Your task to perform on an android device: Go to the sidechef app and open About sidechef section then contact us 
Image 0: 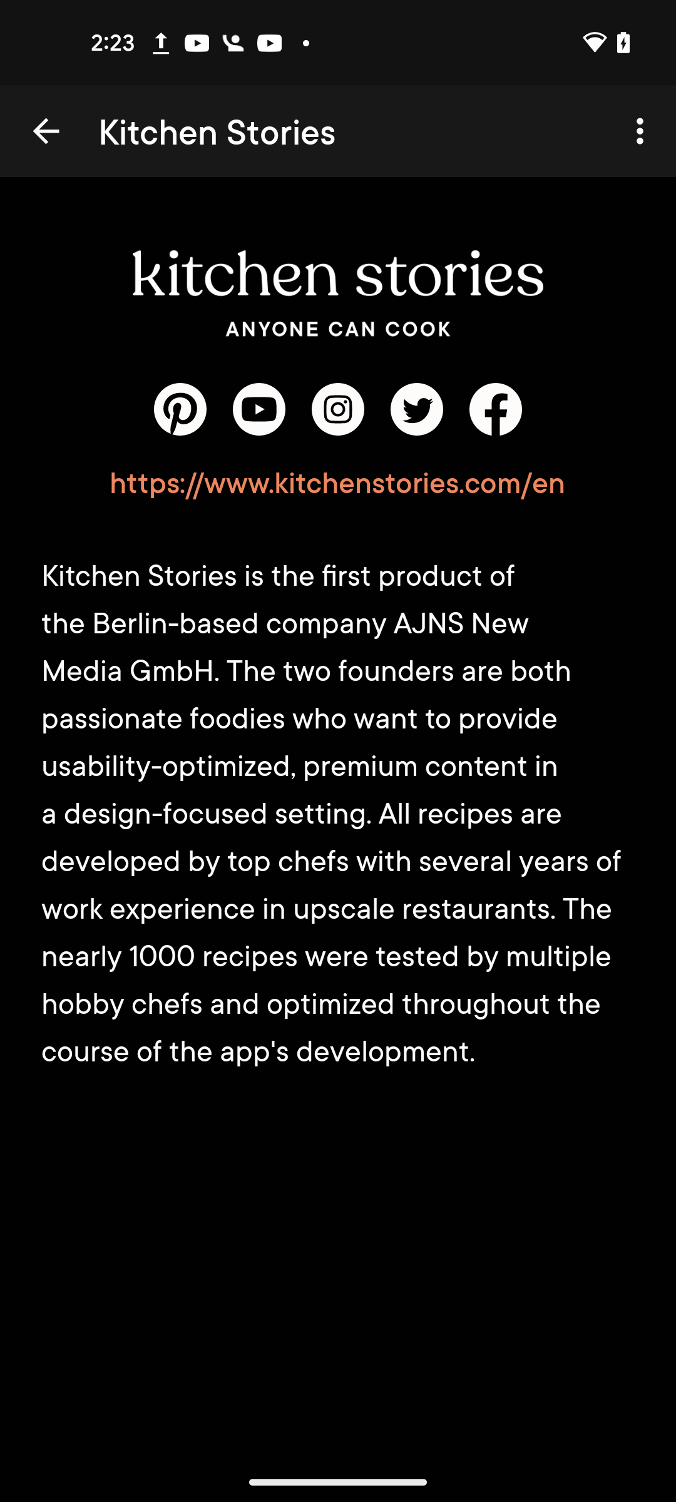
open sidechef app
Step 0: open app "SideChef"
Image 1: 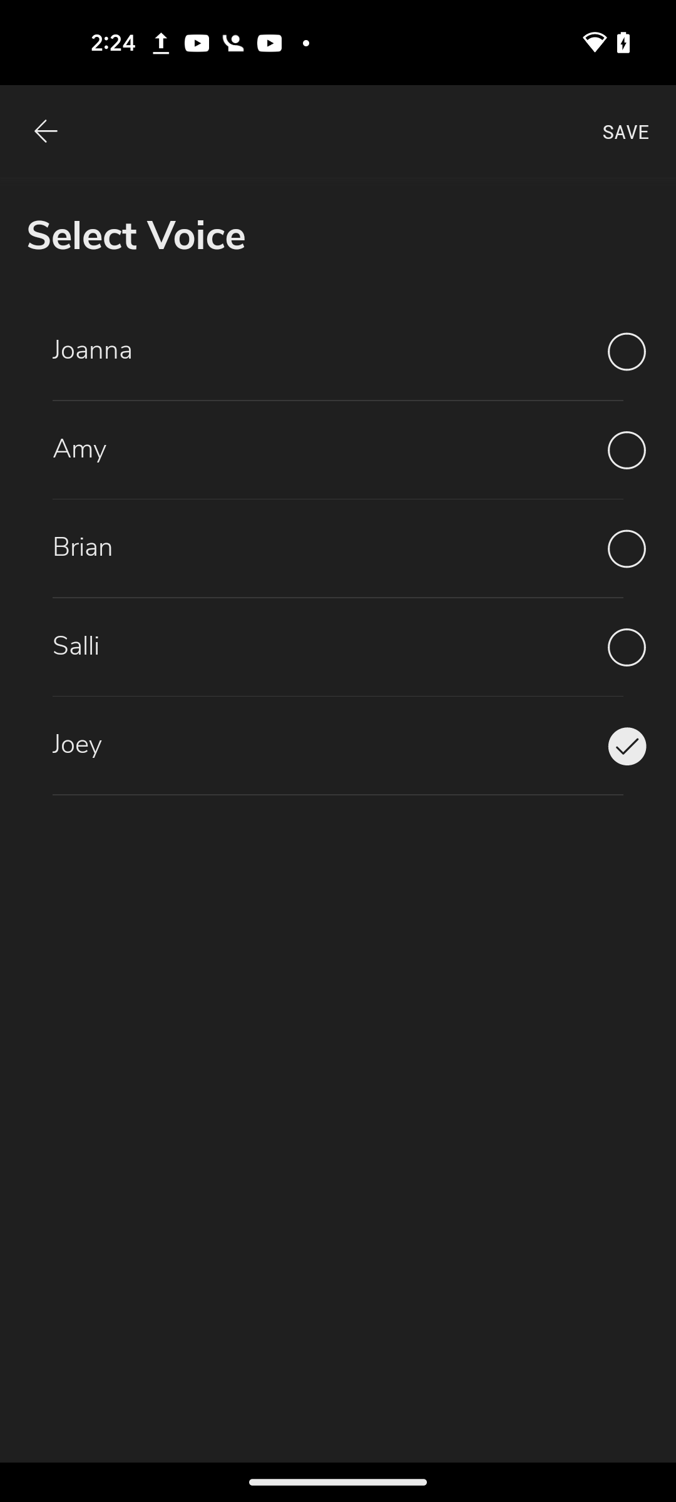
Go back to previous page 
Step 1: press back button
Image 2: 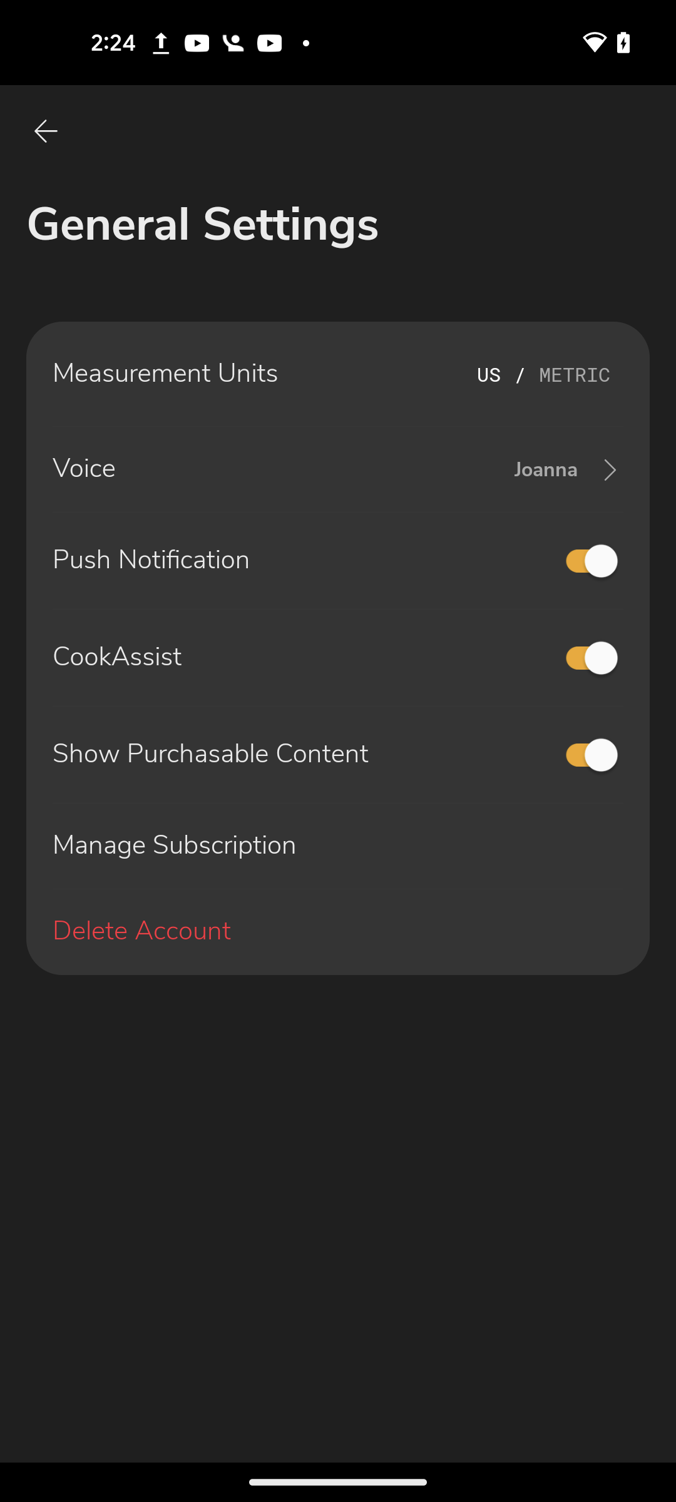
Go back to previous page 
Step 2: press back button
Image 4: 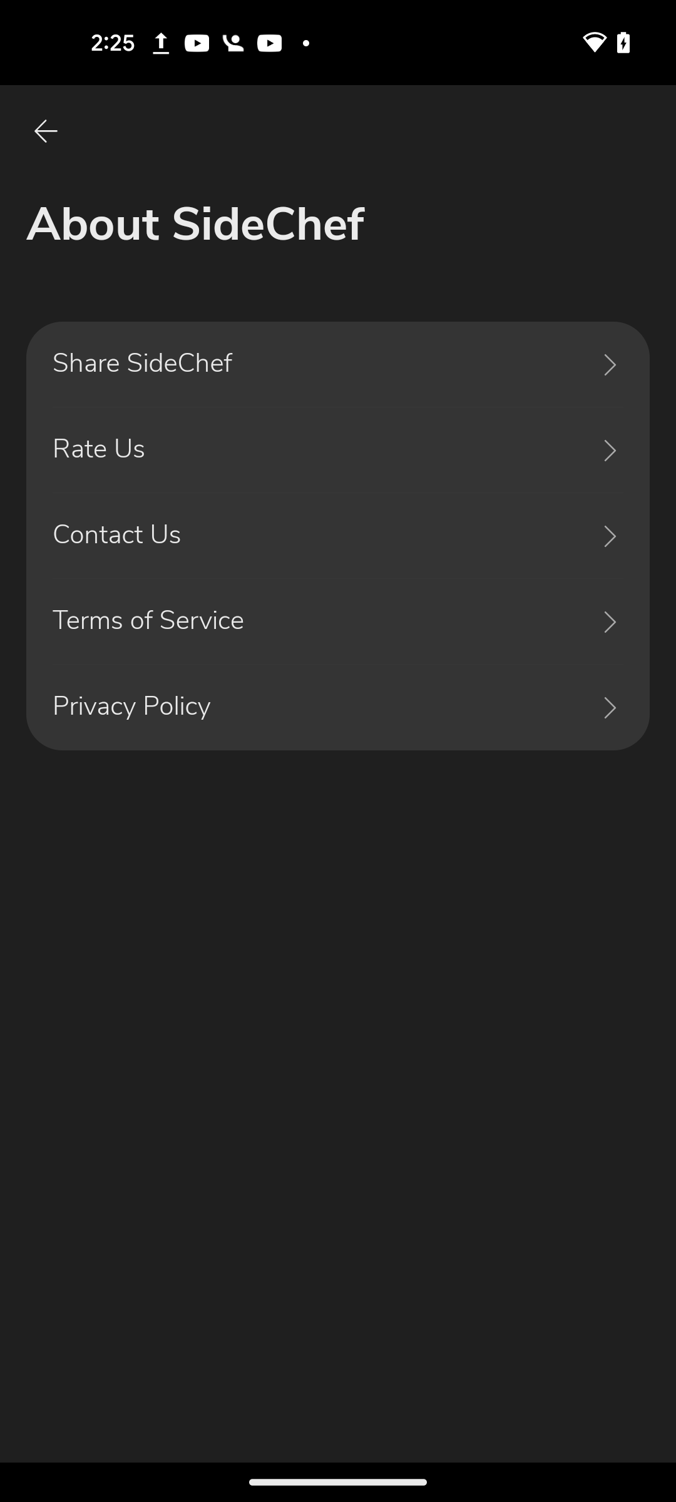
Click on the Contact us option
Step 4: click (311, 536)